Your task to perform on an android device: Show me the contacts for the family group in the Contacts app.
Image 0: 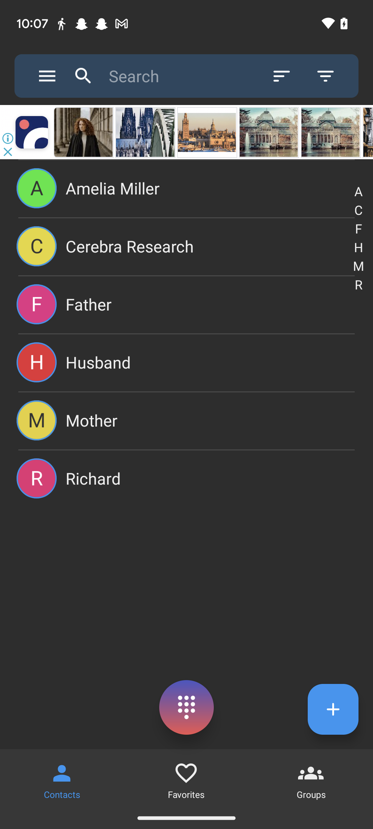
Click on the Groups icon at the bottom of the screen.
Step 0: click (310, 778)
Image 1: 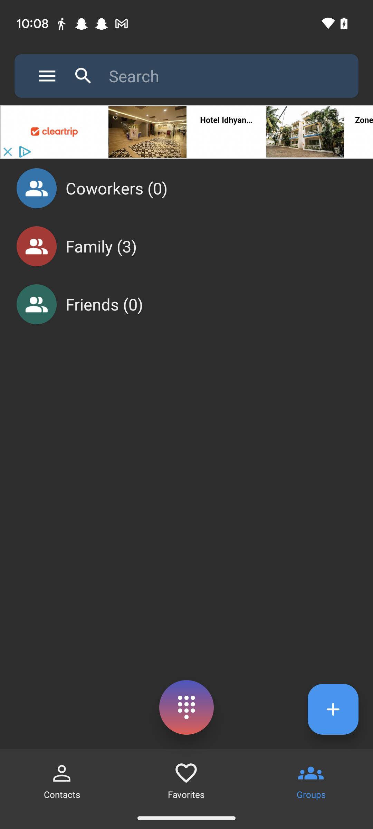
Click on the Family group tab.
Step 1: click (208, 246)